Your task to perform on an android device: I've changed the event color to cocoa and the event notice to 10 minutes sooner since I want to arrive on time for every calendar appointment.
Image 0: 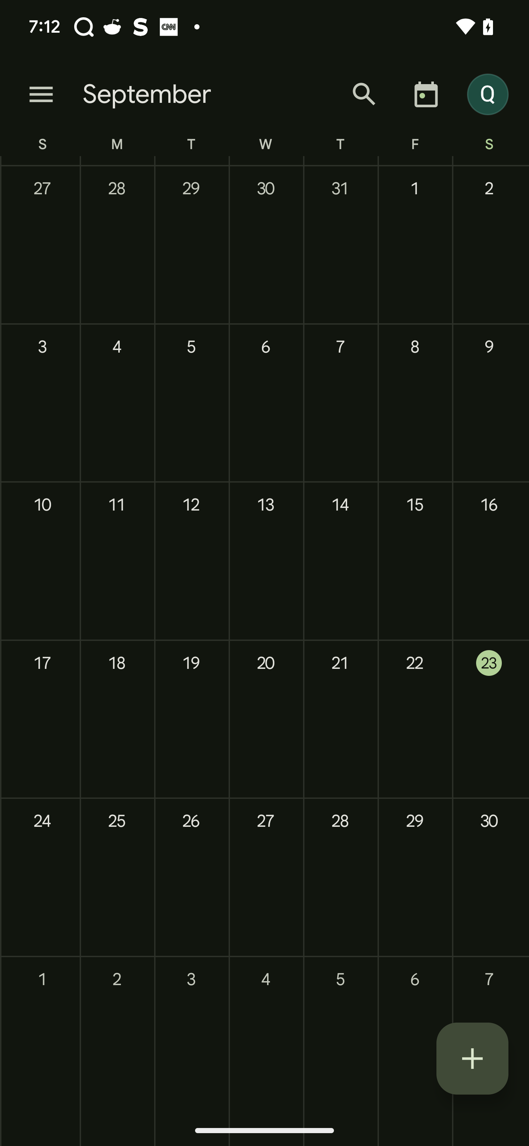
Click on the more option at the left corner of the screen
Step 0: click (41, 94)
Image 1: 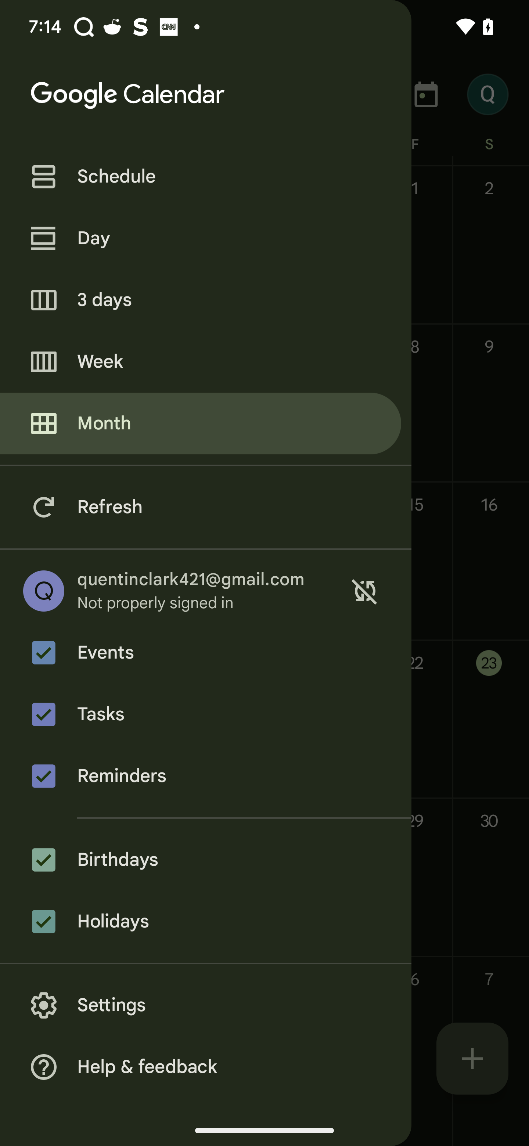
Click on the setting option 
Step 1: click (117, 1036)
Image 2: 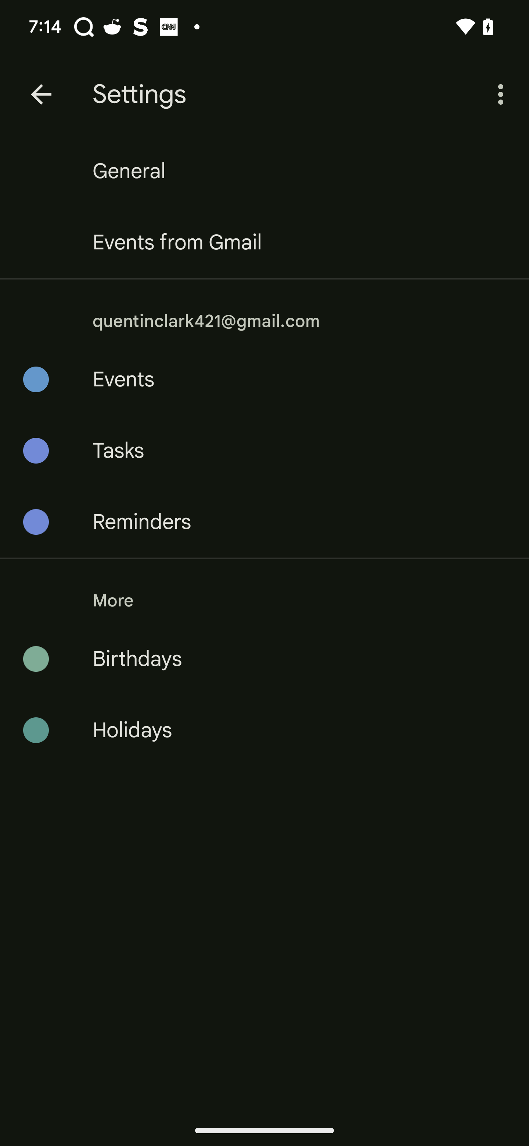
Click on the events
Step 2: click (123, 379)
Image 3: 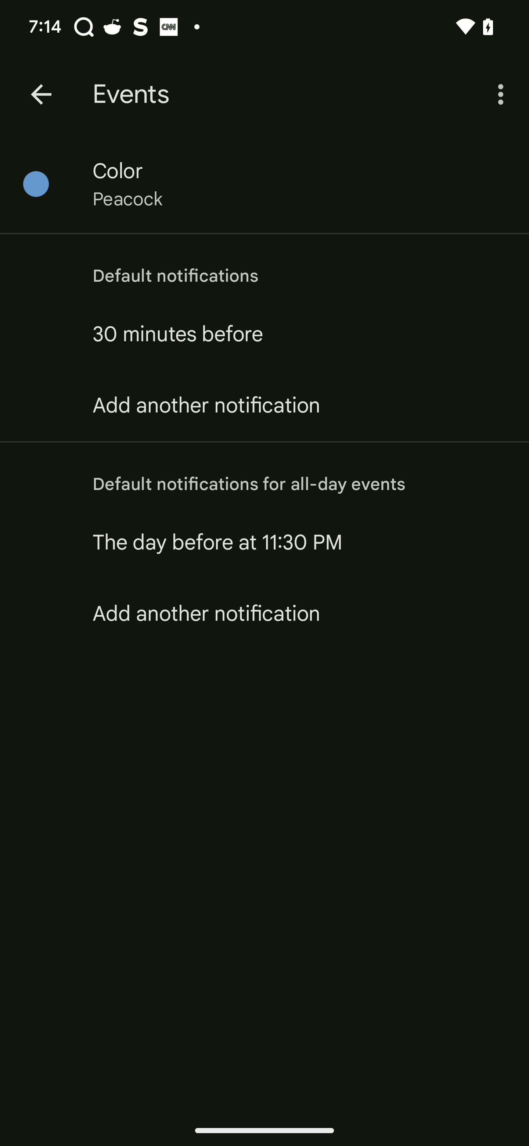
Click on the color option
Step 3: click (118, 171)
Image 4: 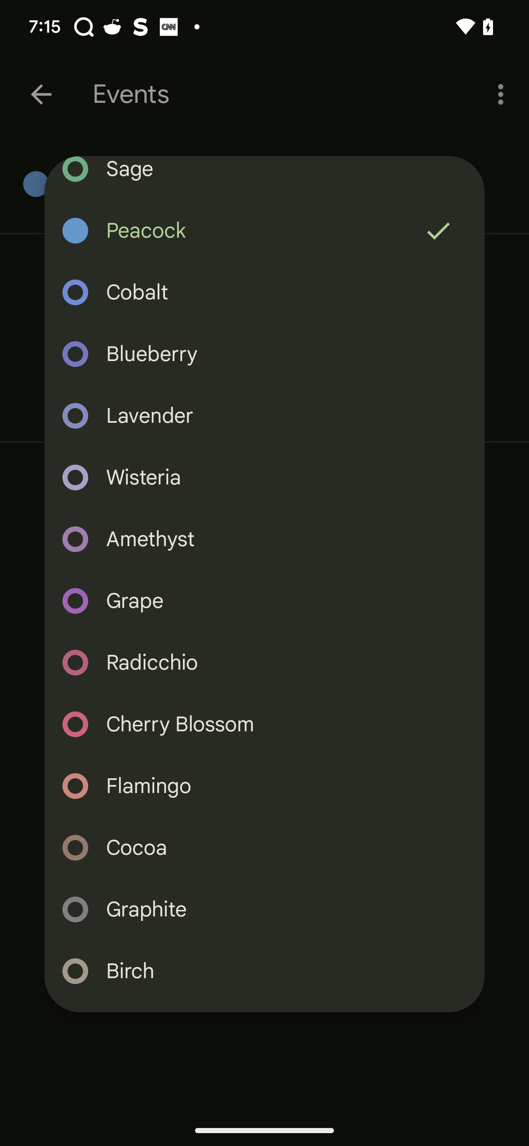
select cocoa color
Step 4: click (295, 848)
Image 5: 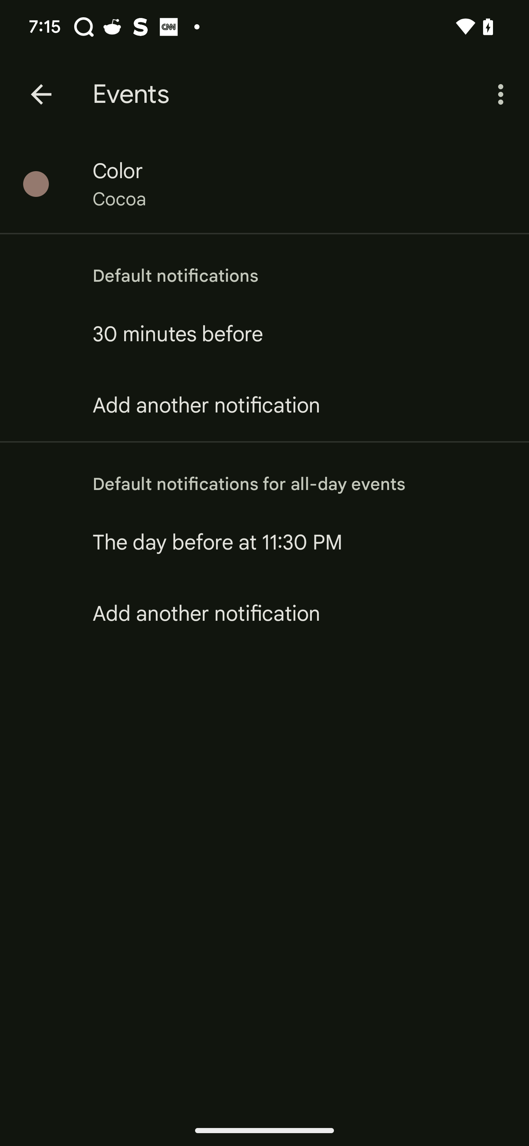
Click on the time option
Step 5: click (177, 334)
Image 6: 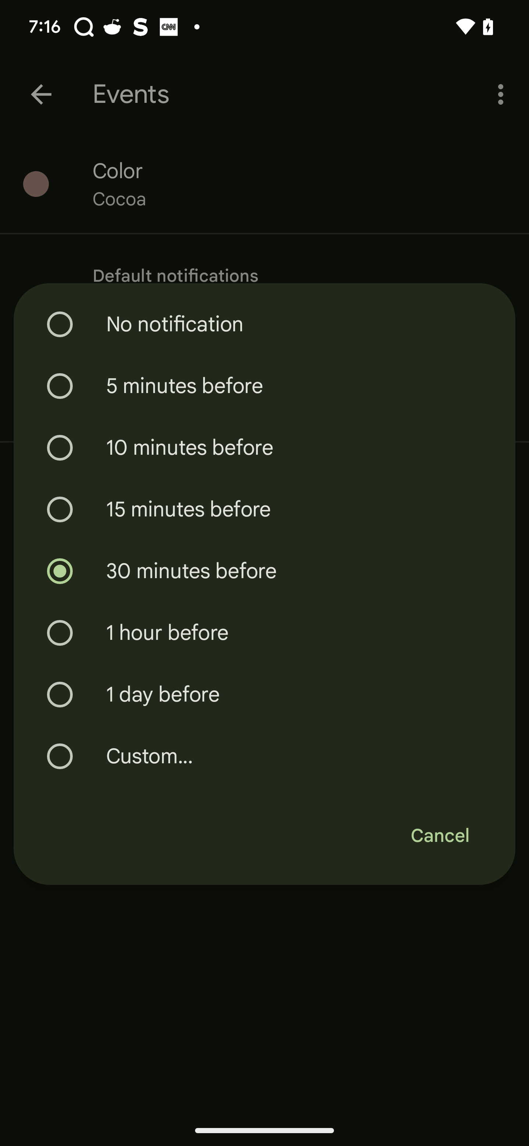
Select 10 minutes before option
Step 6: click (264, 447)